Your task to perform on an android device: Search for the Prestige 2.0 induction in the Gostor app.
Image 0: 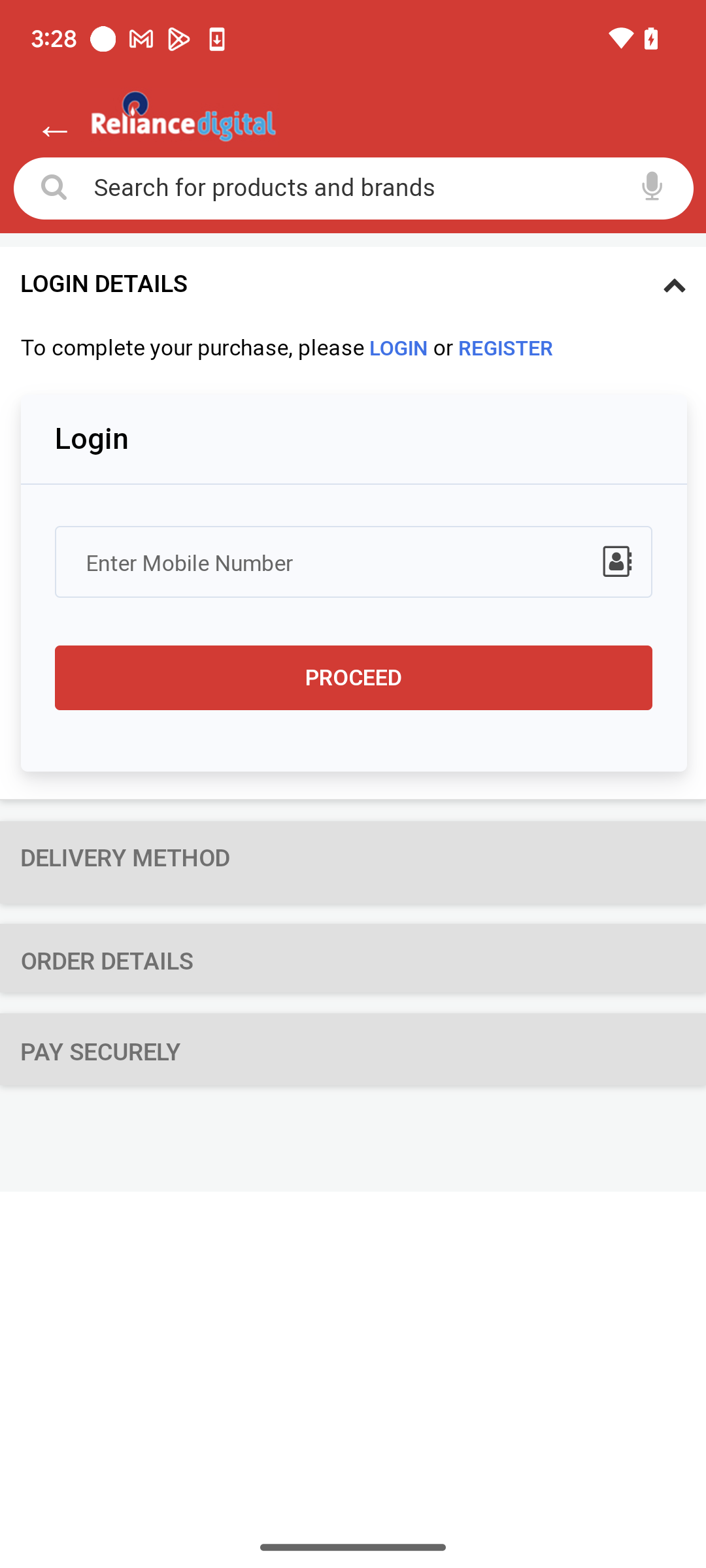
Open the Gostor app.
Step 0: open app "Gostor"
Image 1: 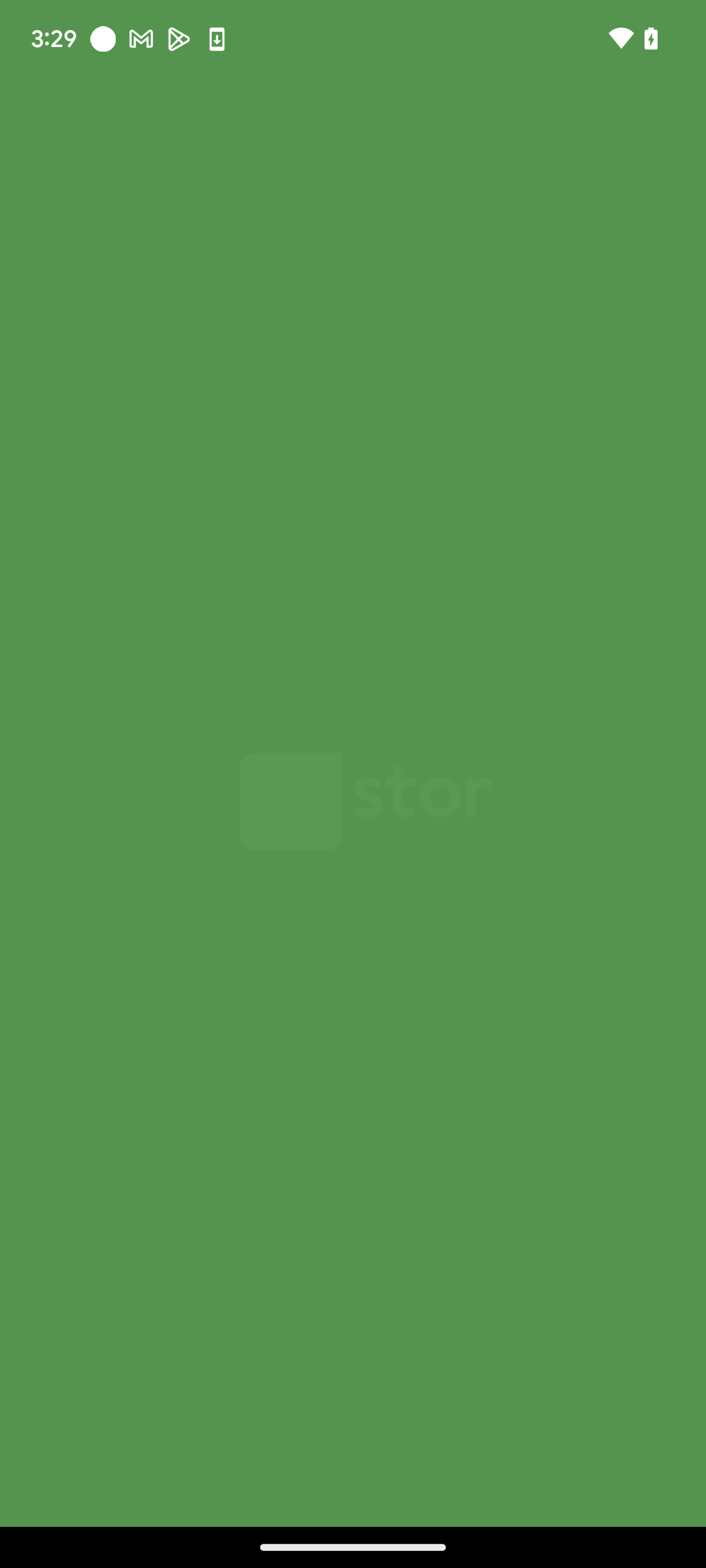
Open the Gostor app.
Step 1: wait
Image 2: 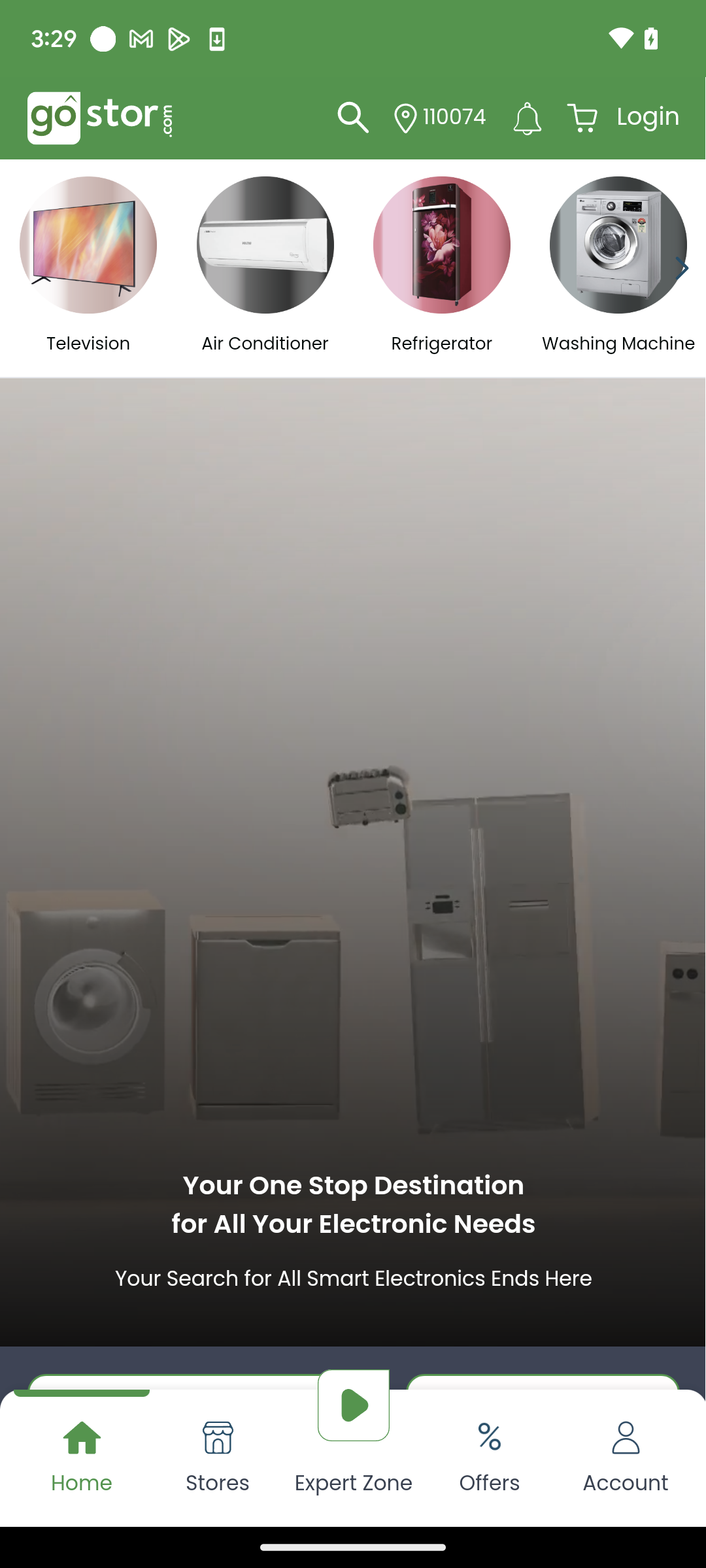
Click on the search bar icon present on the third right from the top.
Step 2: click (348, 114)
Image 3: 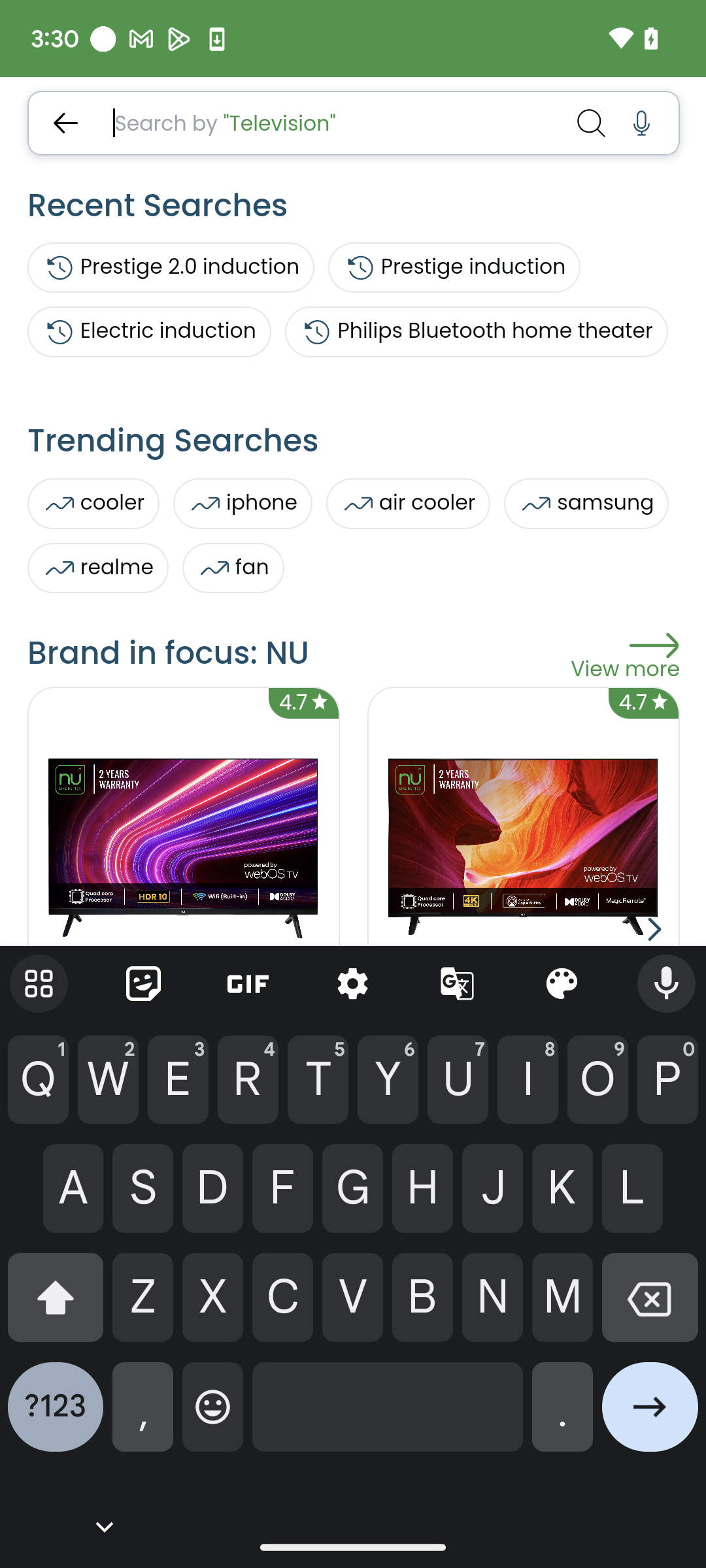
Type prestige 2.0 induction in the search bar at the top.
Step 3: type "prestige 2.0 induction "
Image 4: 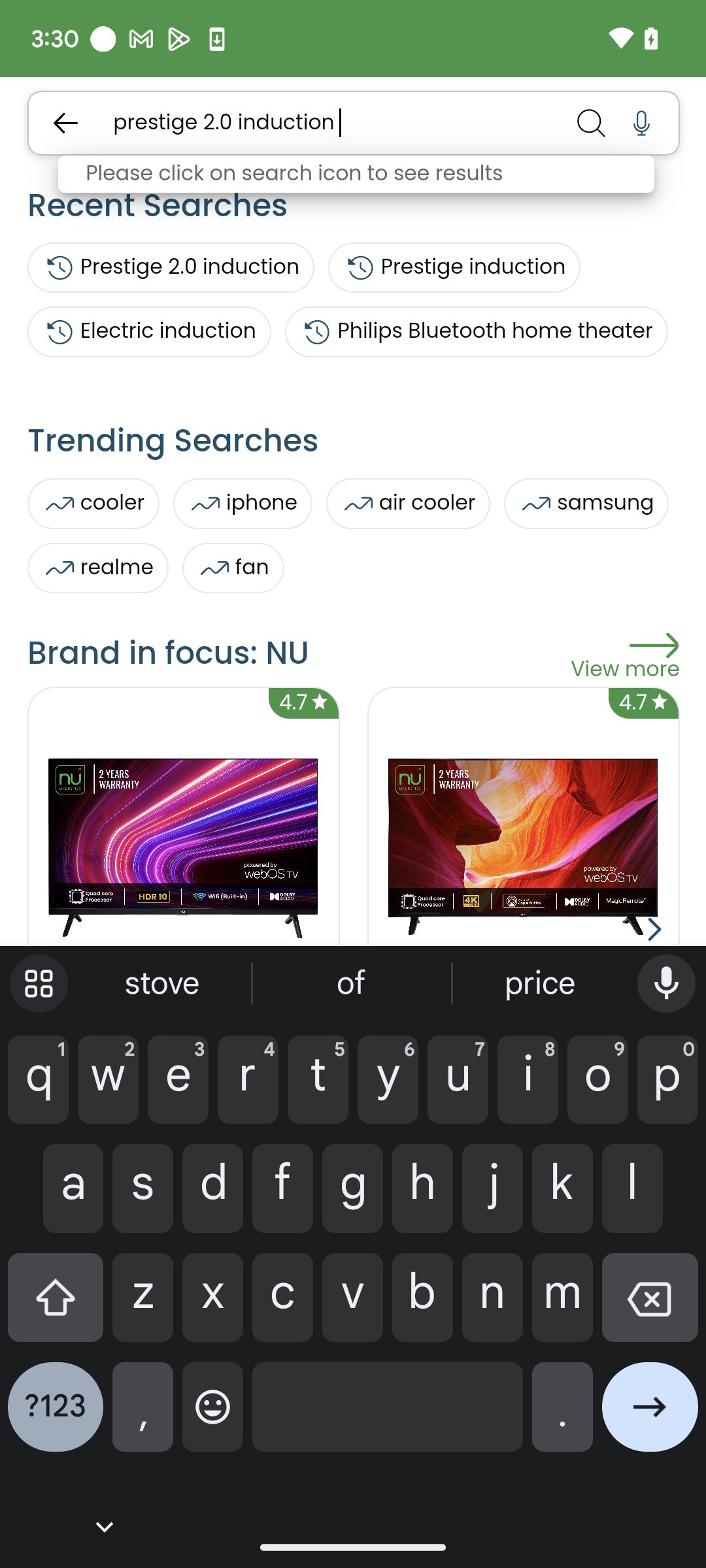
Click on the search icon present on the right side of the search bar.
Step 4: click (590, 122)
Image 5: 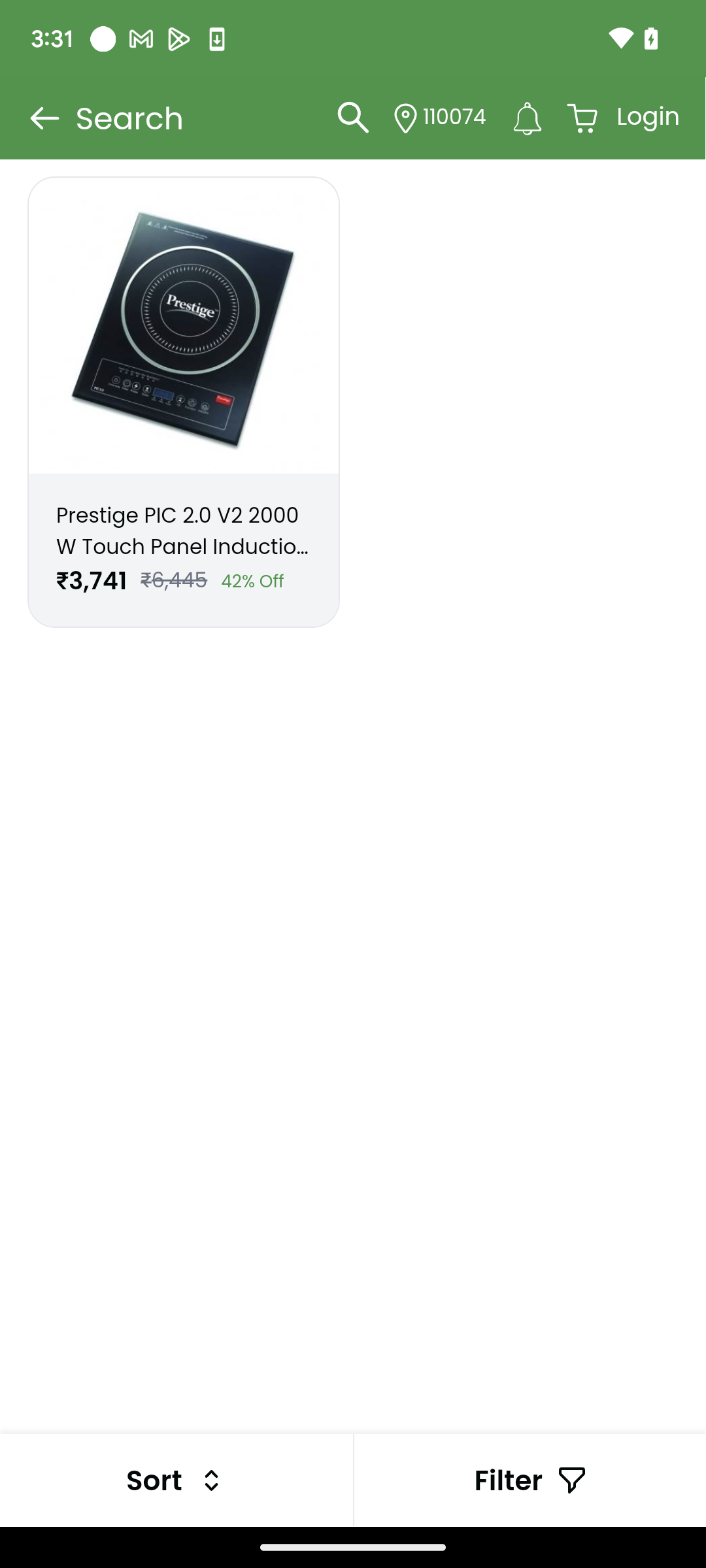
Click on the result on the screen.
Step 5: click (183, 333)